Your task to perform on an android device: Complete the lesson 1 of the French language in the Duolingo app
Image 0: 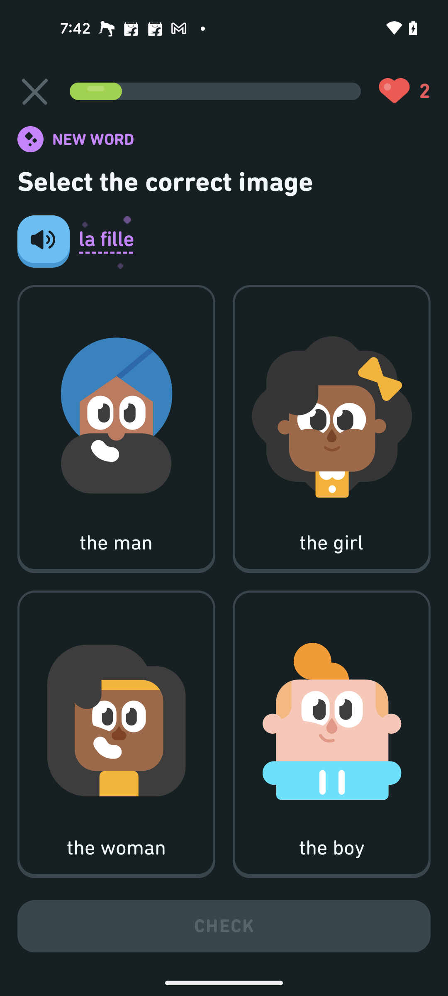
Select the girl option
Step 0: click (316, 425)
Image 1: 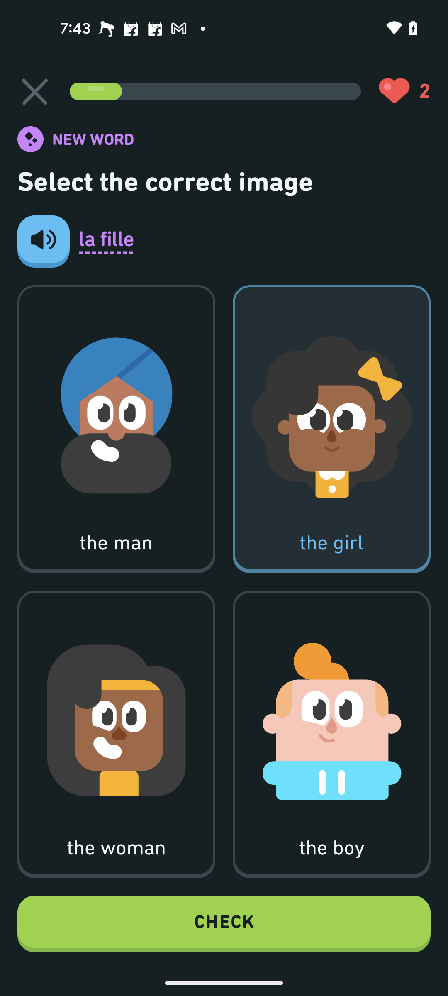
Click on the Check button
Step 1: click (224, 924)
Image 2: 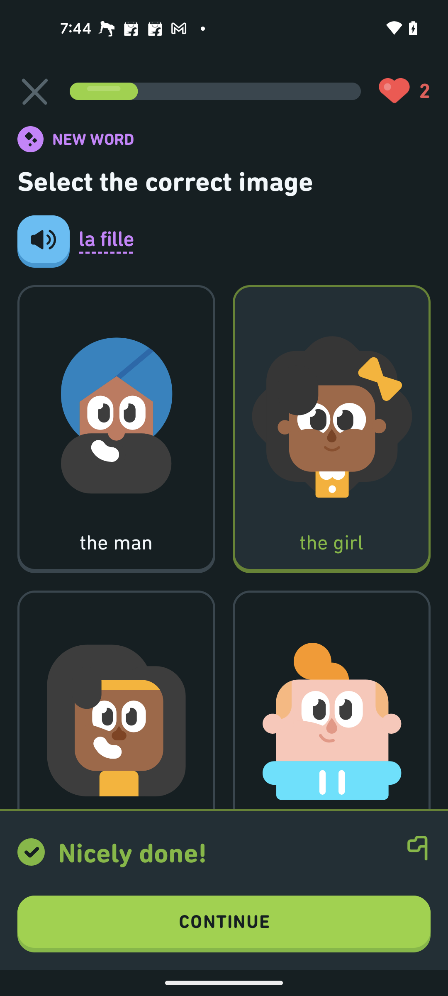
Click on the continue button
Step 2: click (224, 924)
Image 4: 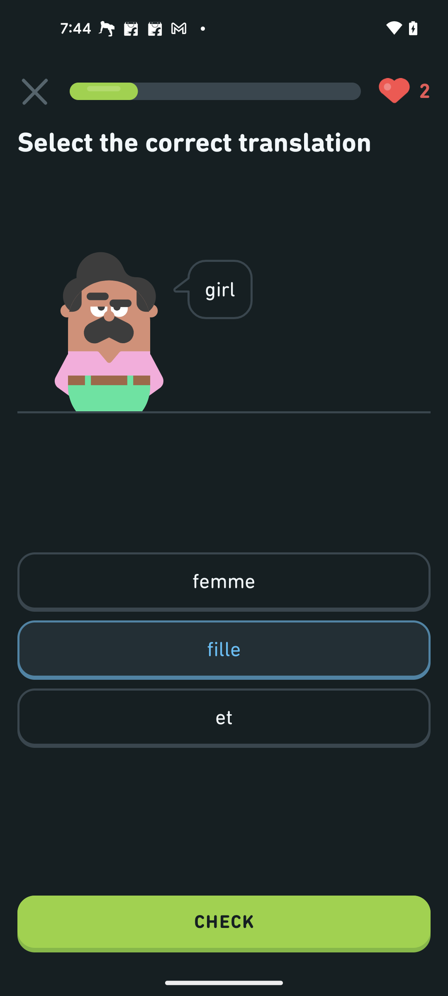
Click on the CHECK button
Step 4: click (224, 924)
Image 5: 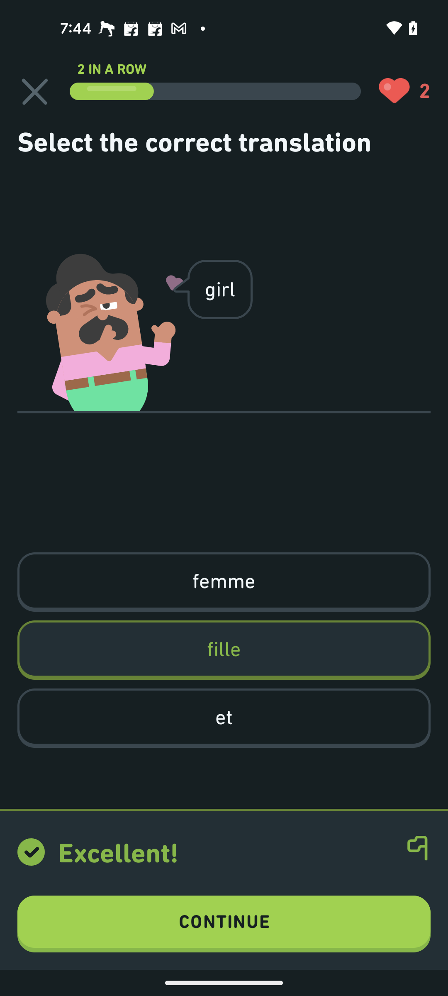
Click on the Continue button
Step 5: click (224, 924)
Image 6: 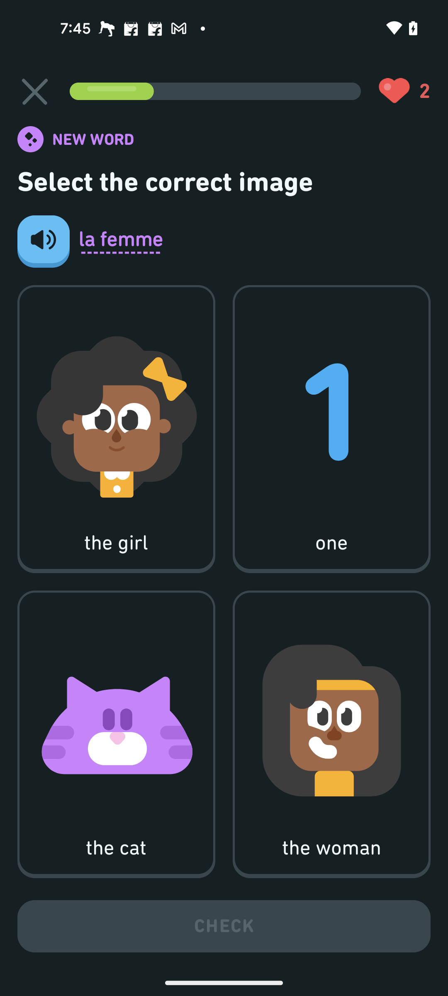
Select the woman option
Step 6: click (309, 730)
Image 7: 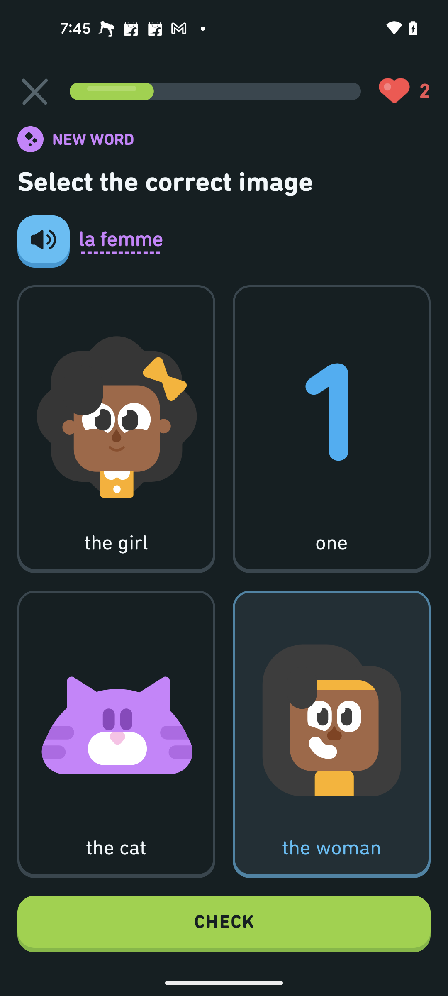
Click on the CHECK button
Step 7: click (224, 924)
Image 8: 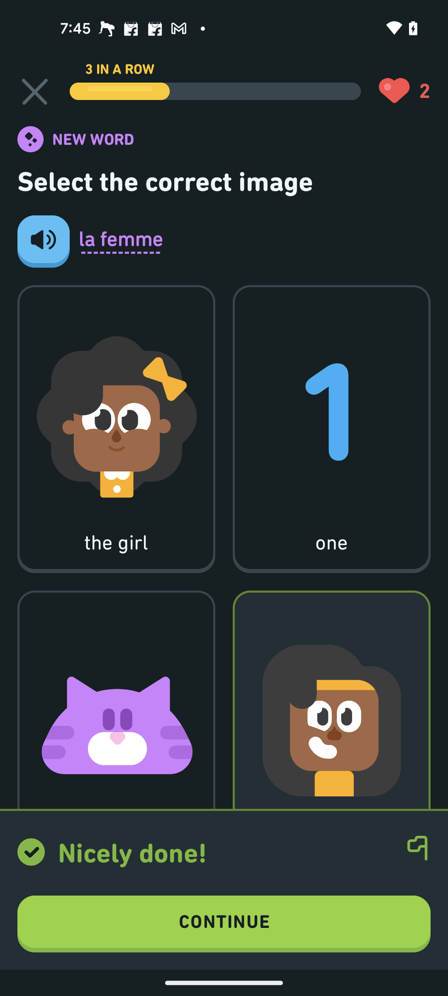
Click on the Continue button
Step 8: click (224, 924)
Image 9: 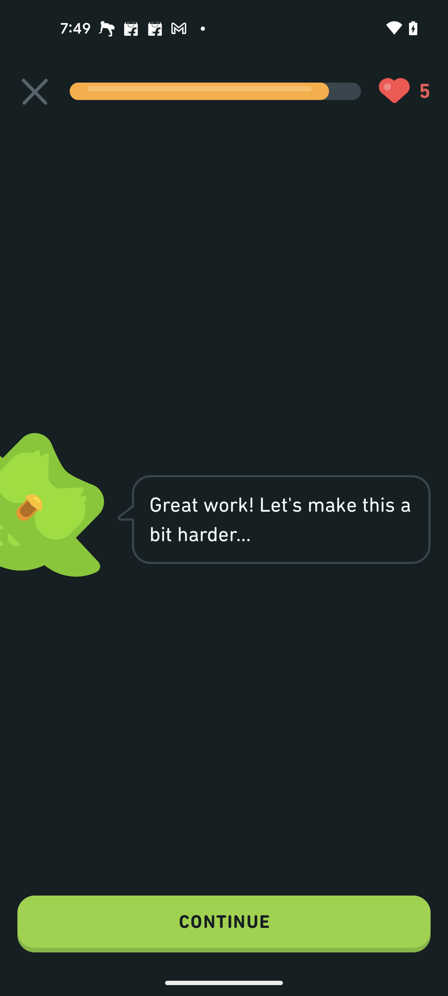
Click on the Continue button
Step 9: click (224, 924)
Image 10: 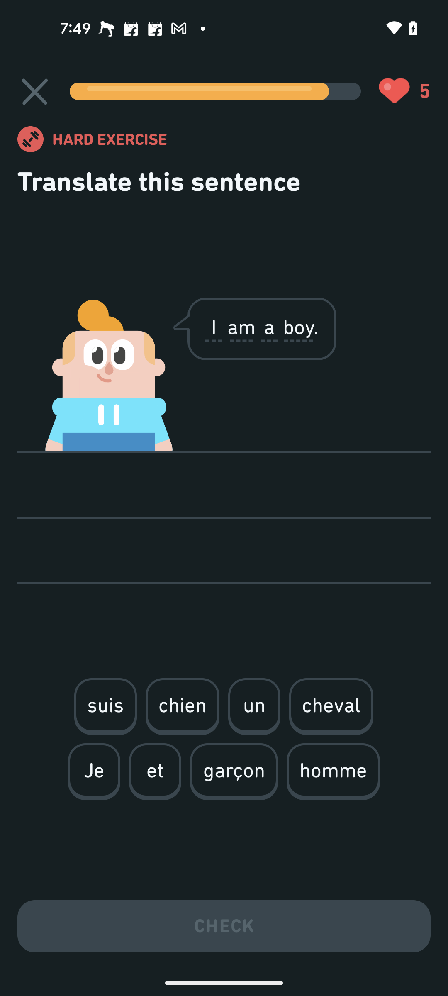
Select the Options in a series to form Je suis un garcon
Step 10: click (94, 770)
Image 11: 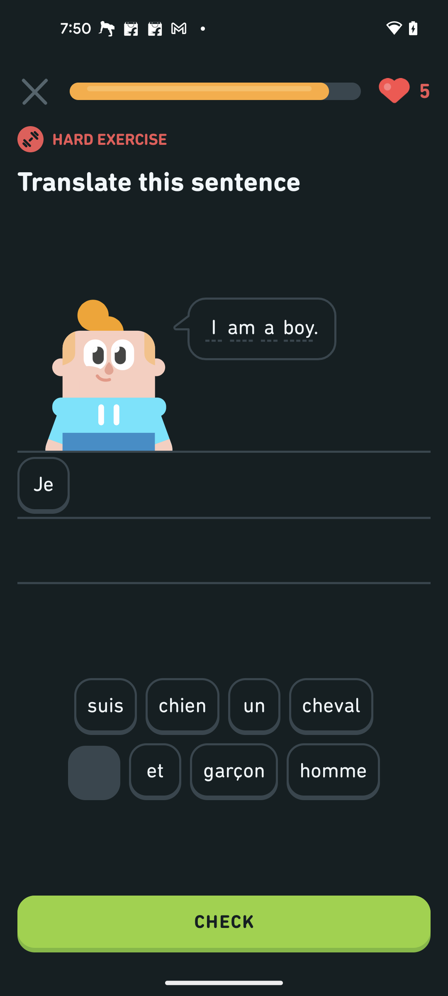
Select the Options in a series to form Je suis un garcon
Step 11: click (105, 705)
Image 12: 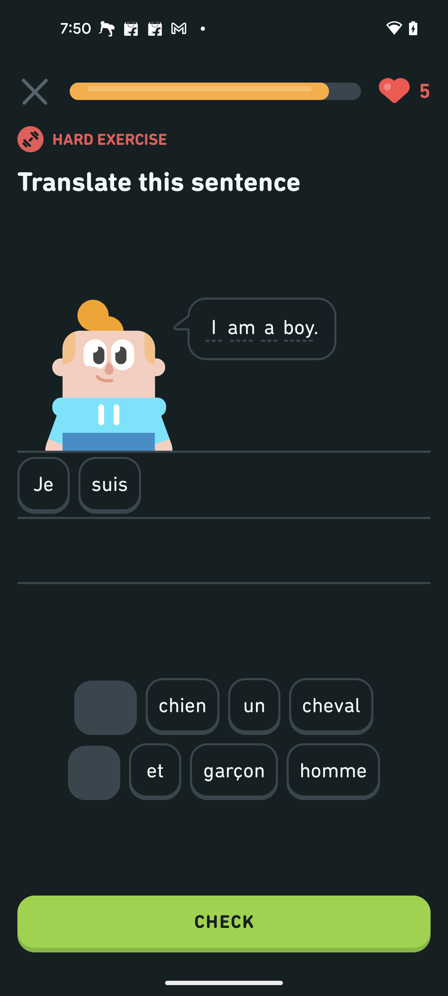
Select the Options in a series to form Je suis un garcon
Step 12: click (254, 705)
Image 13: 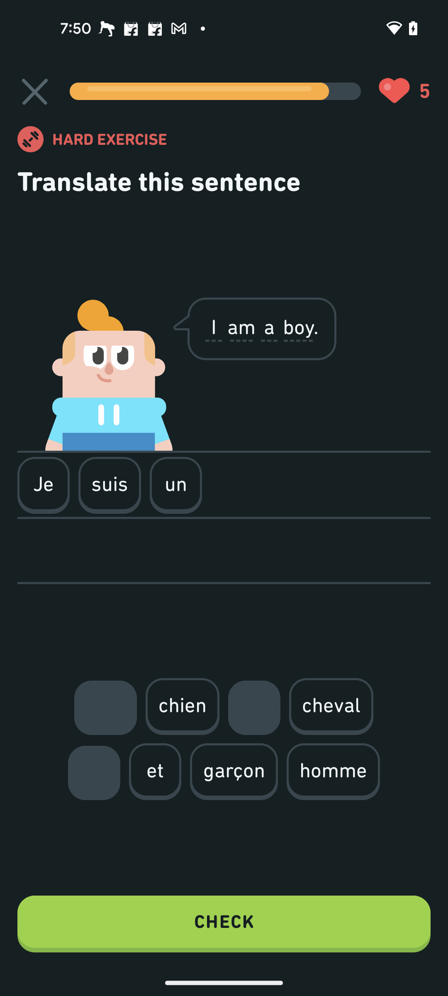
Select the Options in a series to form Je suis un garcon
Step 13: click (240, 786)
Image 14: 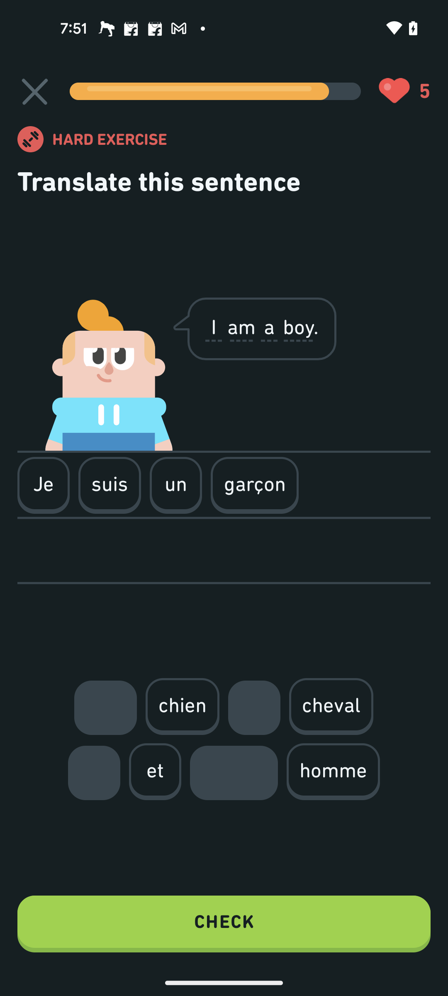
Click on the CHECK button
Step 14: click (224, 924)
Image 15: 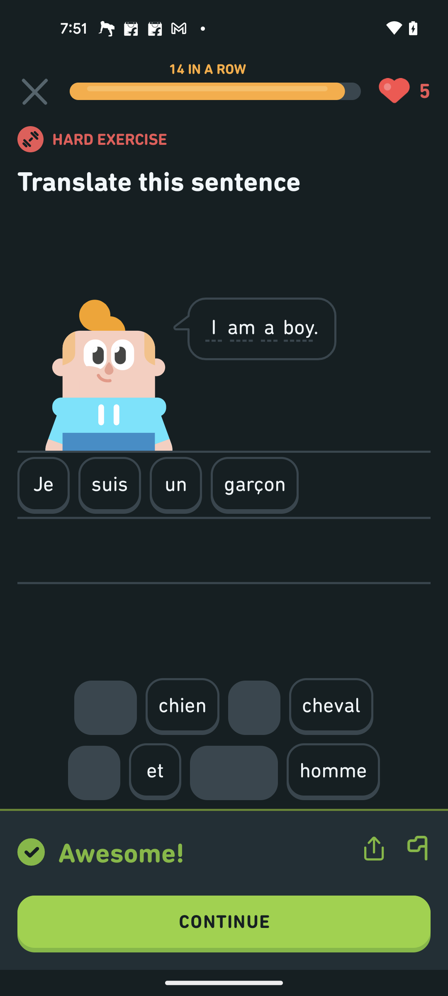
Click on the Continue button
Step 15: click (224, 924)
Image 16: 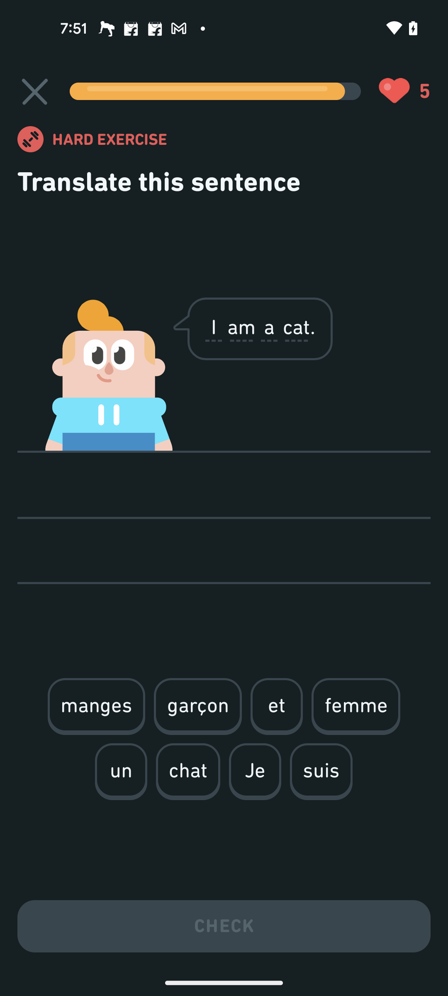
Select the Options in a series to form Je suis un chat
Step 16: click (255, 770)
Image 17: 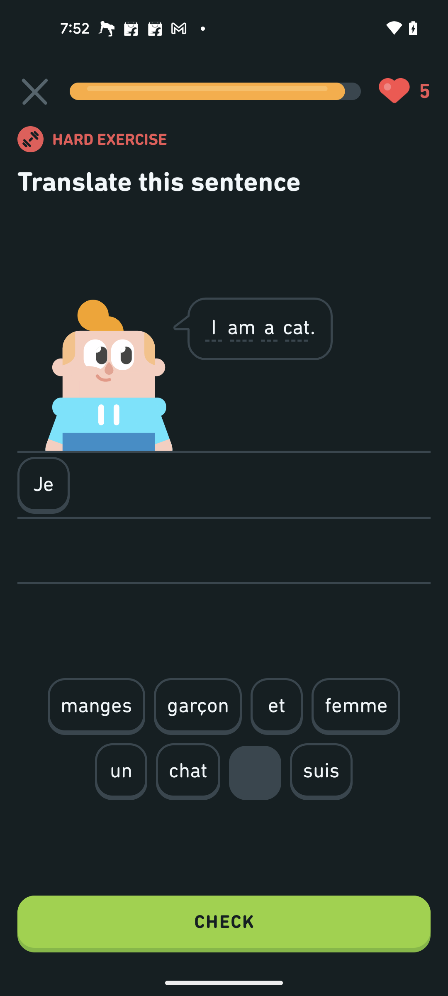
Select the Options in a series to form Je suis un chat
Step 17: click (321, 770)
Image 18: 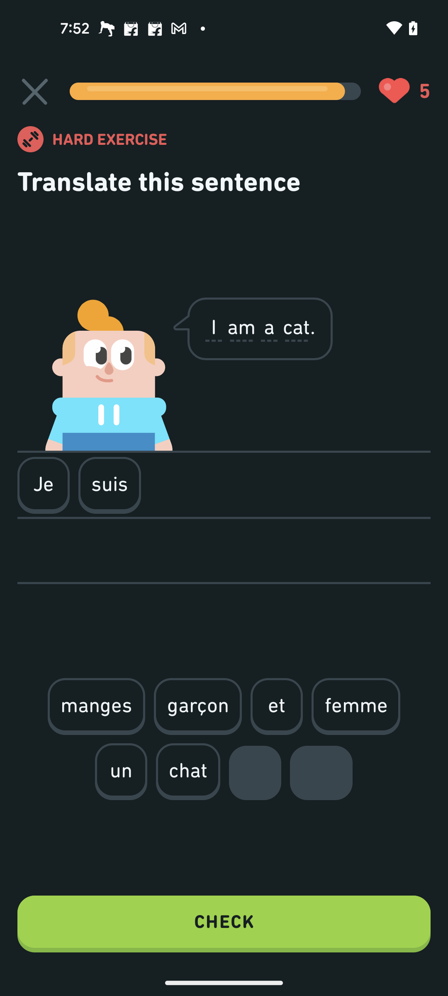
Select the Options in a series to form Je suis un chat
Step 18: click (121, 770)
Image 19: 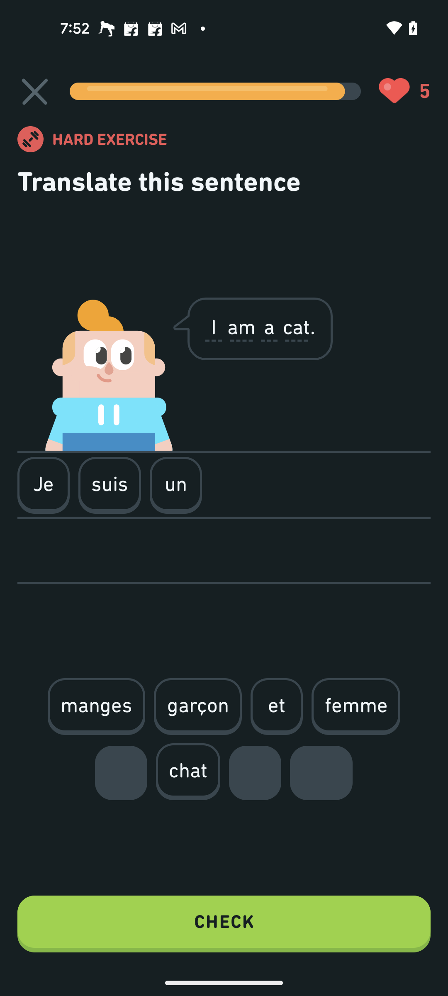
Select the Options in a series to form Je suis un chat
Step 19: click (182, 784)
Image 20: 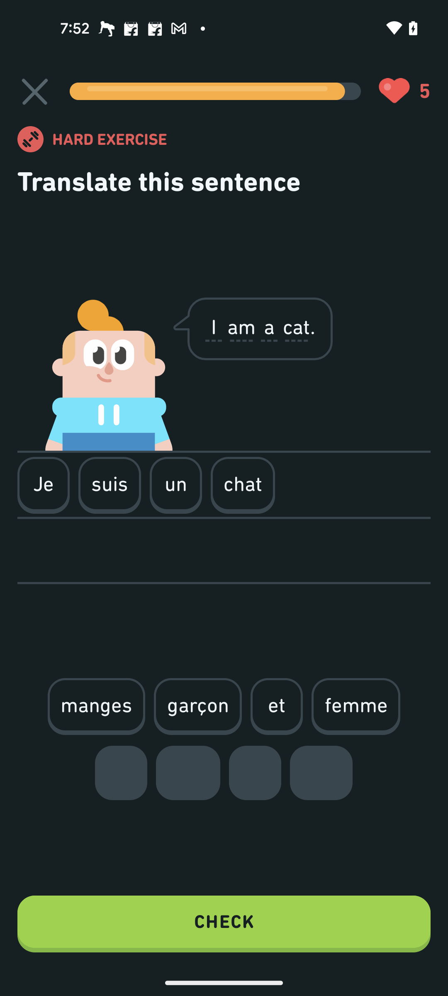
Click on the Check button
Step 20: click (224, 924)
Image 21: 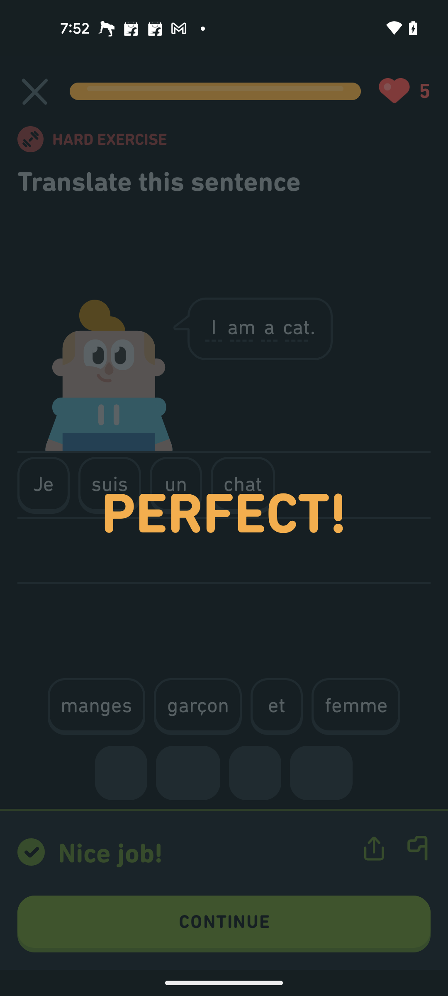
Click on the Check button
Step 21: wait
Image 22: 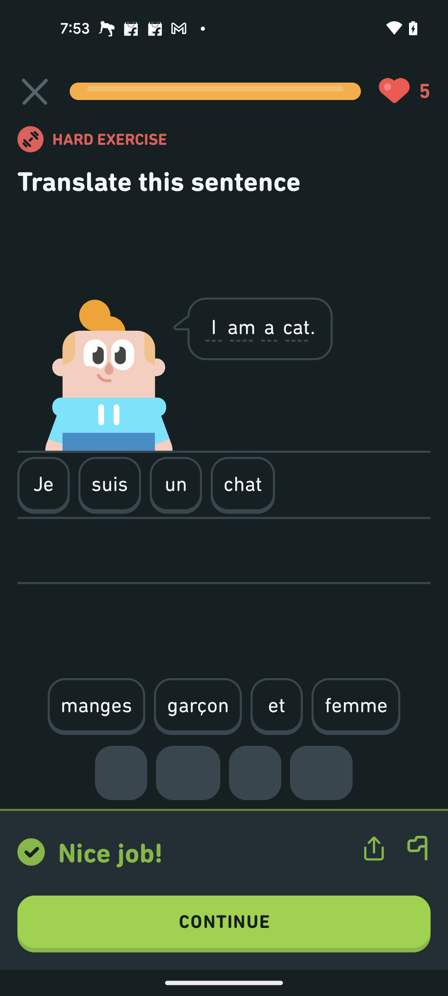
Click on the Continue button
Step 22: click (224, 924)
Image 23: 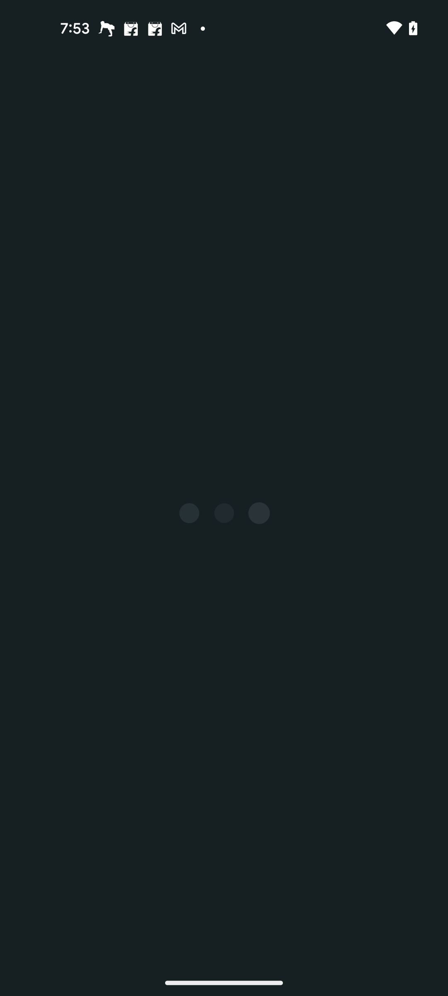
Click on the Continue button
Step 23: wait
Image 24: 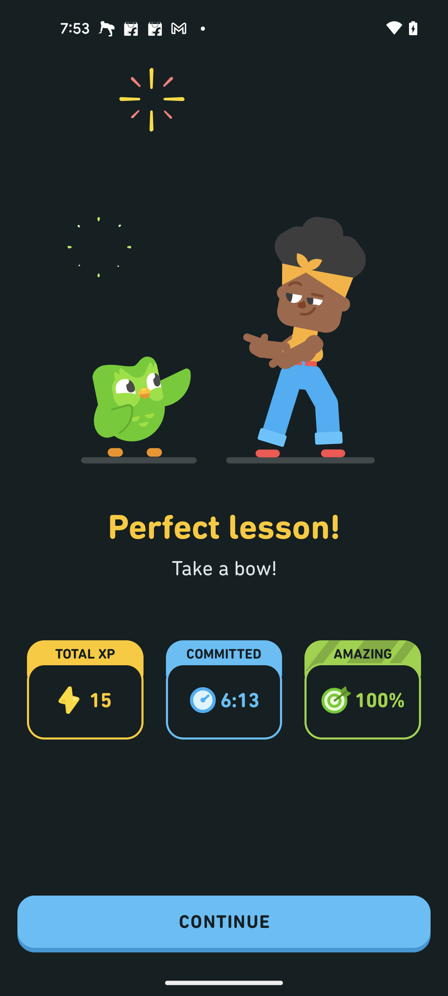
Click on the Continue button
Step 24: click (224, 924)